Your task to perform on an android device: I want to make a recipe for sweet potato curry for myself, but I have no idea how to accomplish it. I want to know how to make sweet potato curry exactly as it is described in the Kitchen Stories app.
Image 0: 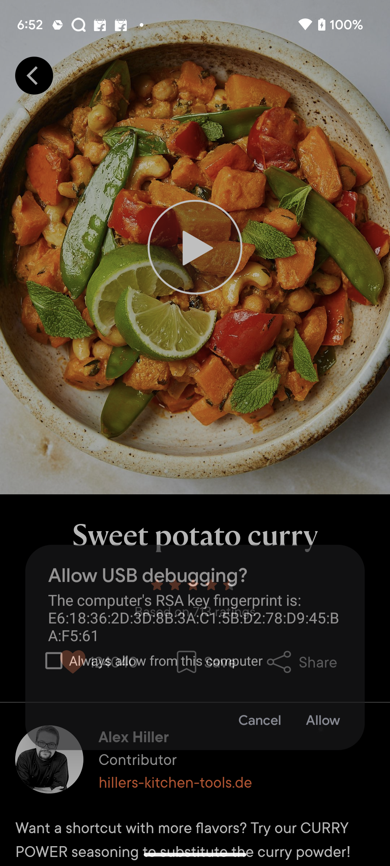
Swipe up to see all making steps
Step 0: scroll down
Image 1: 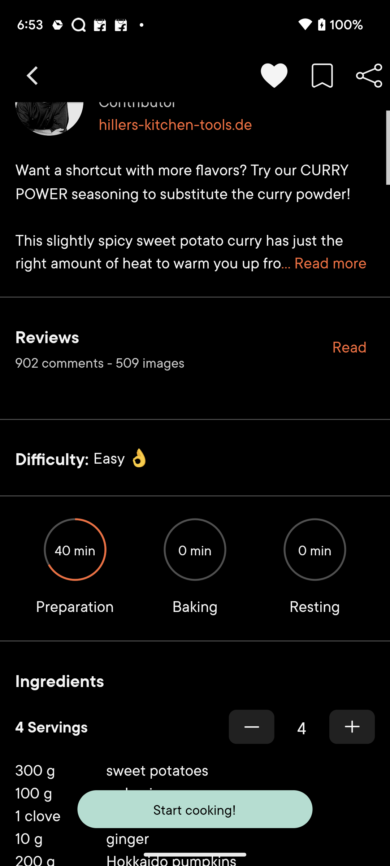
Swipe up to see all making steps
Step 1: scroll down
Image 2: 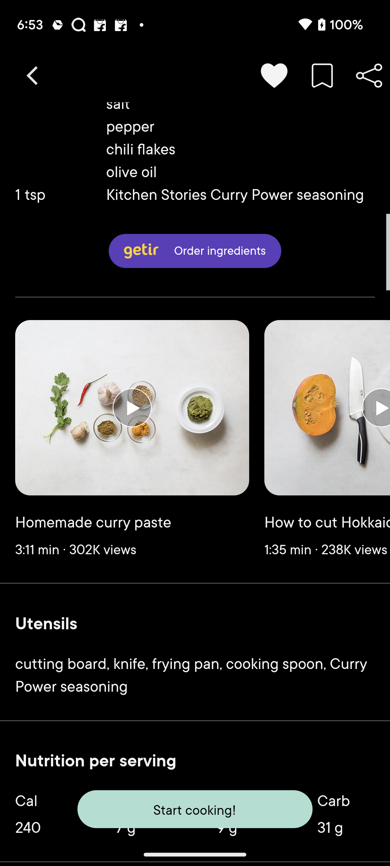
Swipe up to see all making steps
Step 2: scroll down
Image 3: 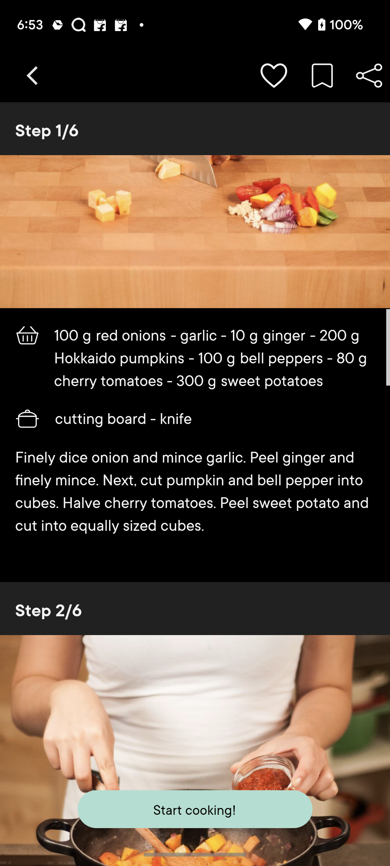
Swipe up to see all making steps
Step 3: scroll down
Image 4: 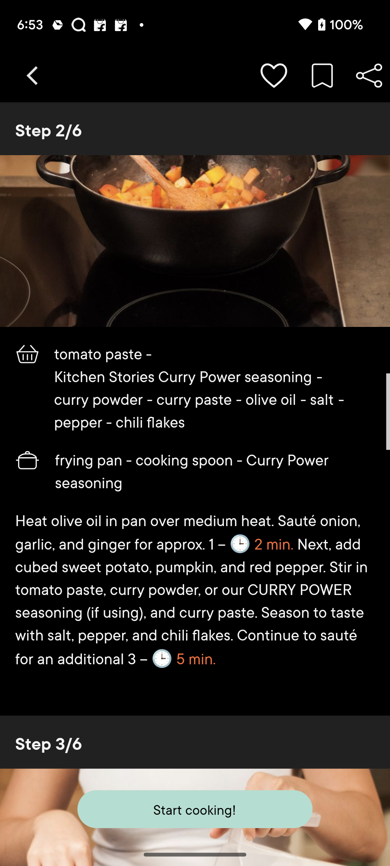
Swipe up to see all making steps
Step 4: scroll down
Image 6: 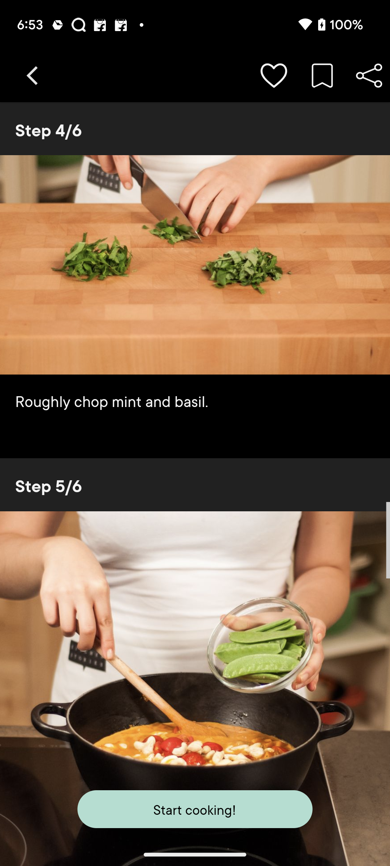
Swipe up to see all making steps
Step 6: scroll down
Image 7: 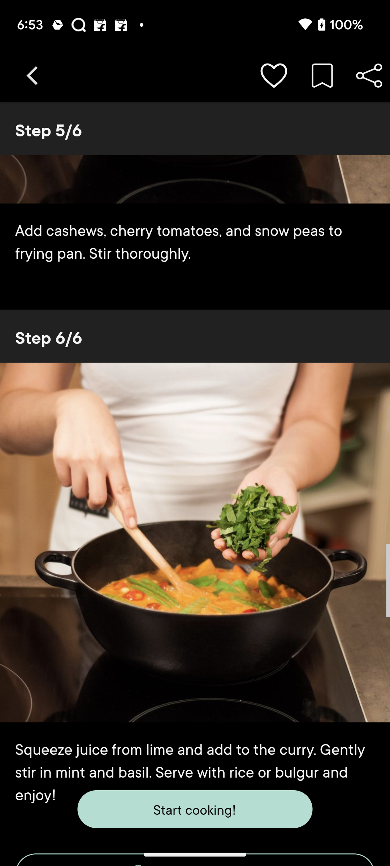
Swipe up to see all making steps
Step 7: scroll down
Image 8: 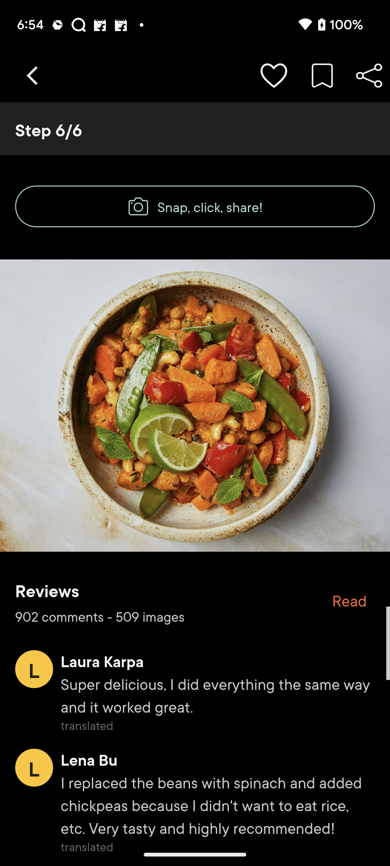
Swipe up to see all making steps
Step 8: scroll down